Your task to perform on an android device: Open the PocketBook app and share the 'Alice's adventures in wonderland' file with my buddy karin at karin.iversen@example.com using Gmail.
Image 0: 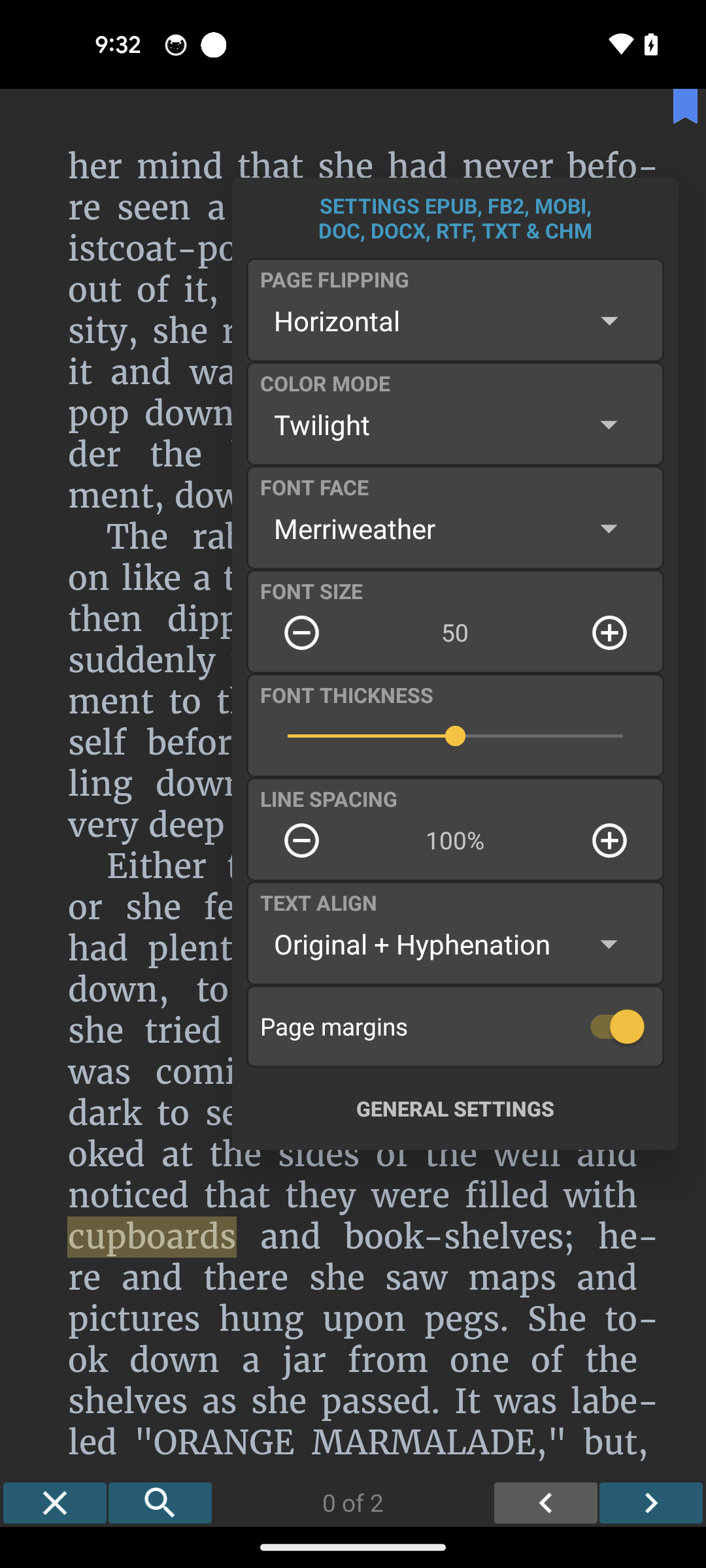
Open the pocketbook app
Step 0: open app "PocketBook"
Image 1: 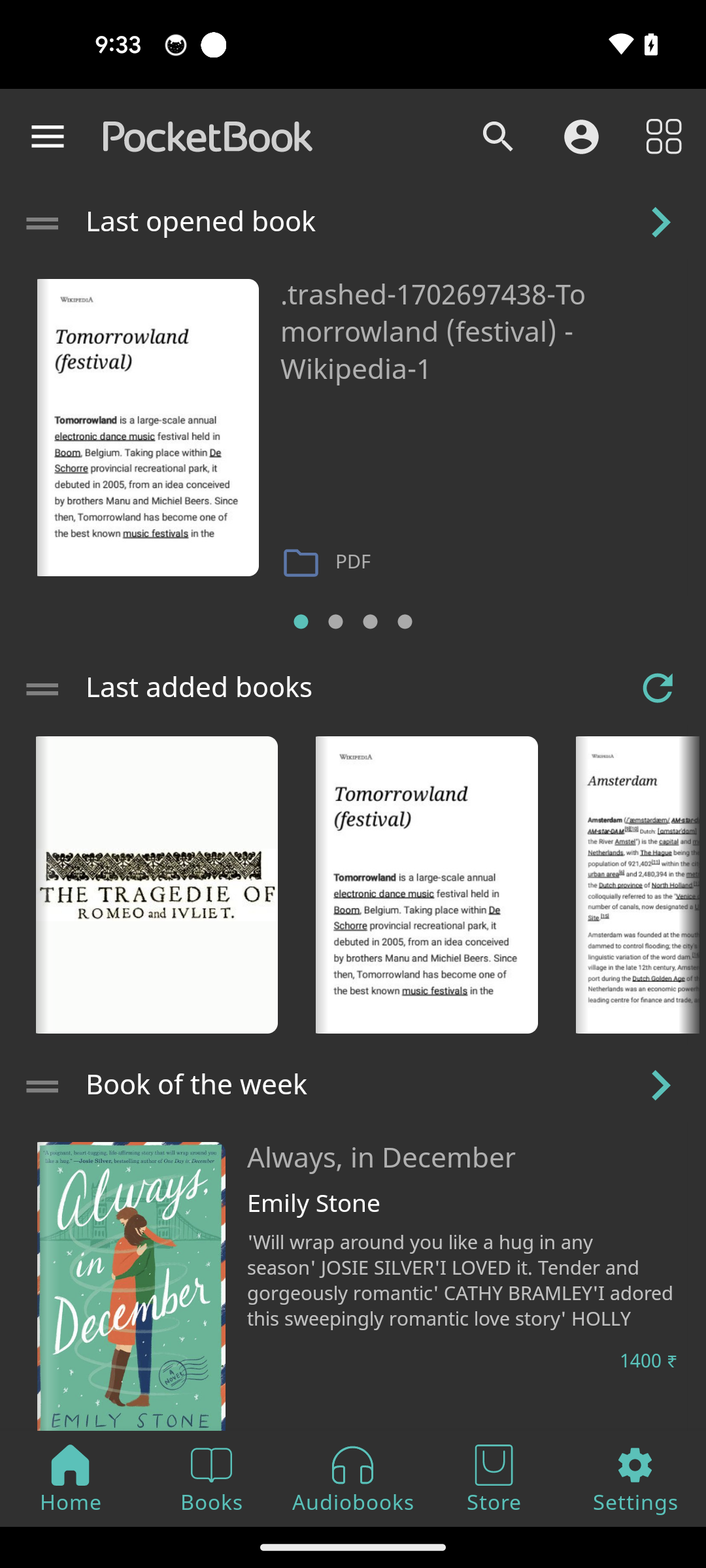
Tap on the search icon at the top of the screen
Step 1: click (498, 137)
Image 2: 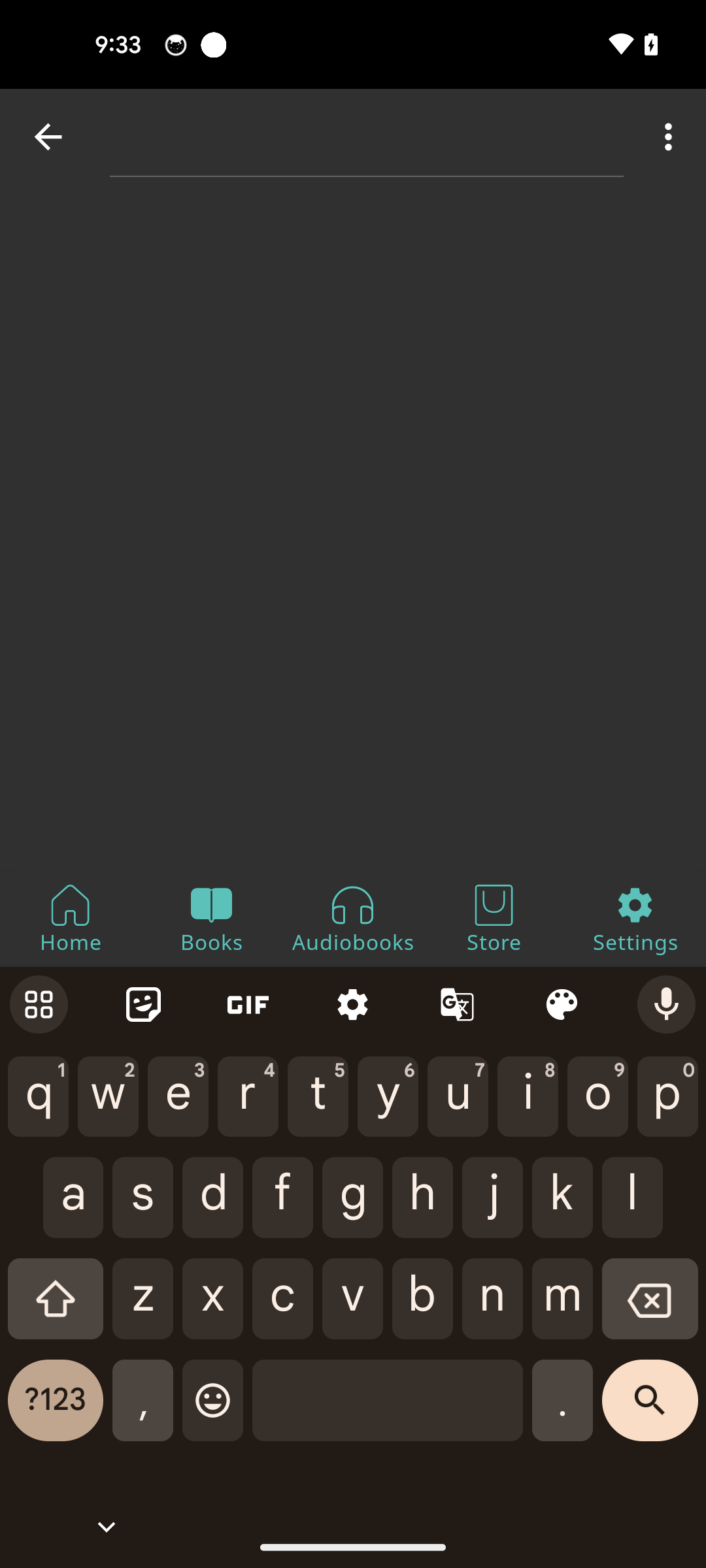
Search for Alice's adventures in wonderland file
Step 2: type "Alice's adventures in wonderland"
Image 3: 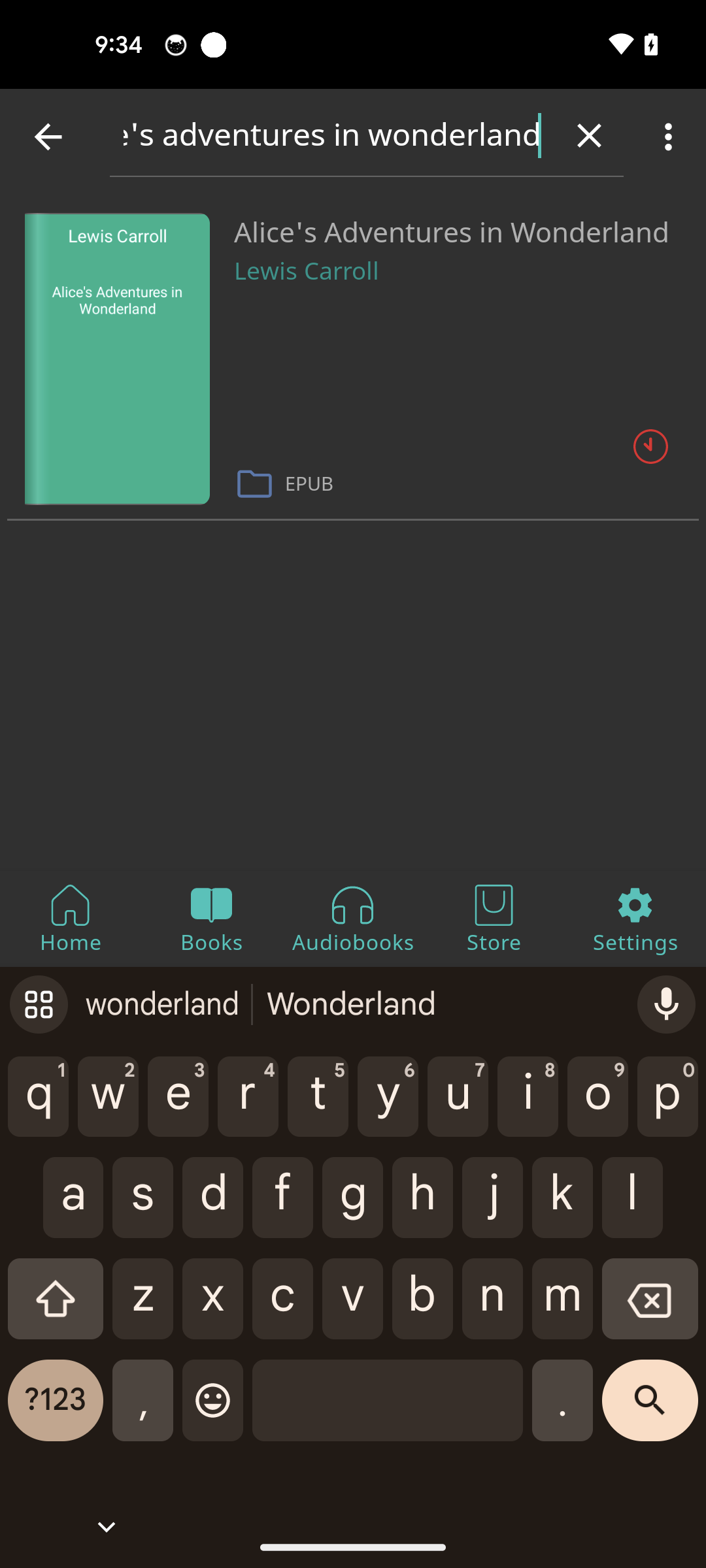
Long press the Alice's adventures in wonderland file
Step 3: long press (118, 347)
Image 4: 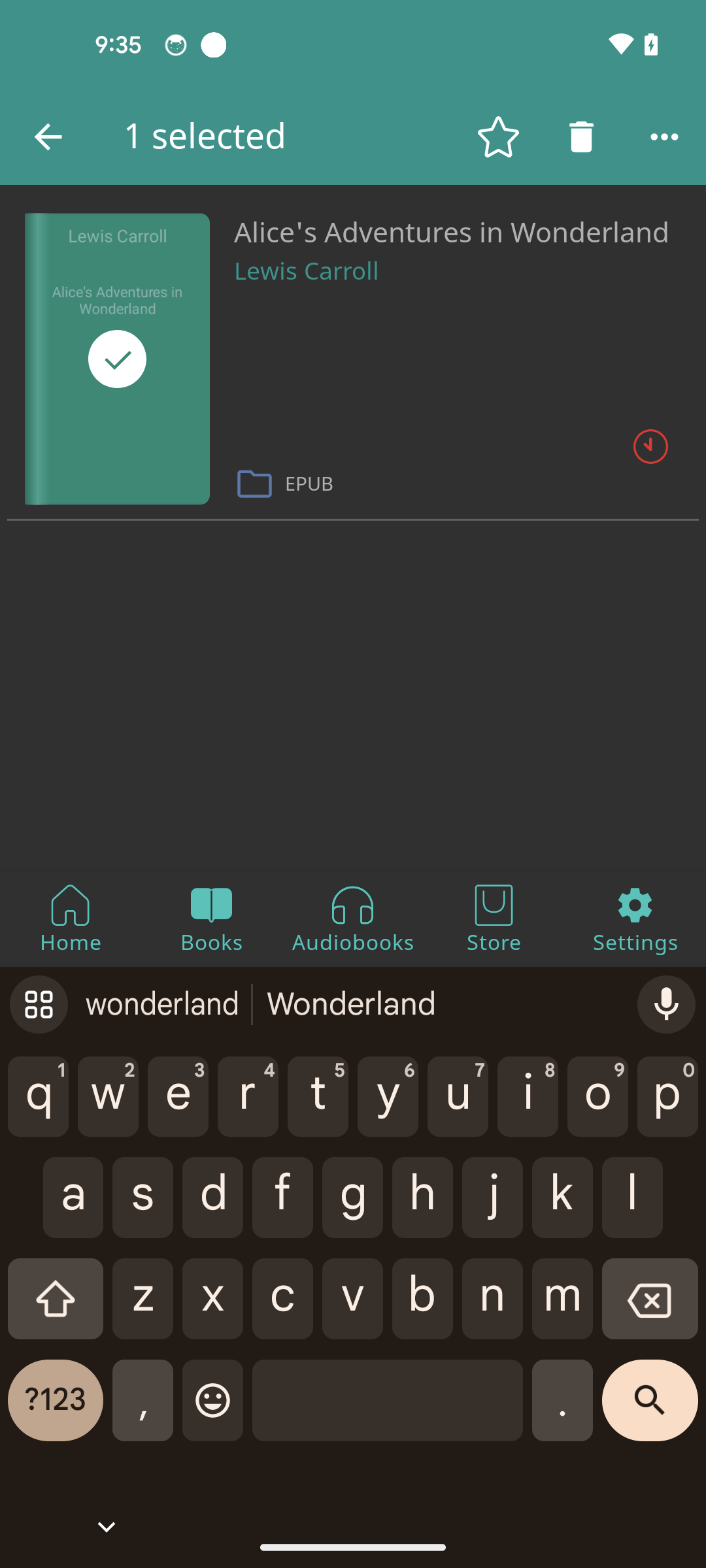
Tap on the three dots menu icon at the top right corner of the screen
Step 4: click (671, 137)
Image 5: 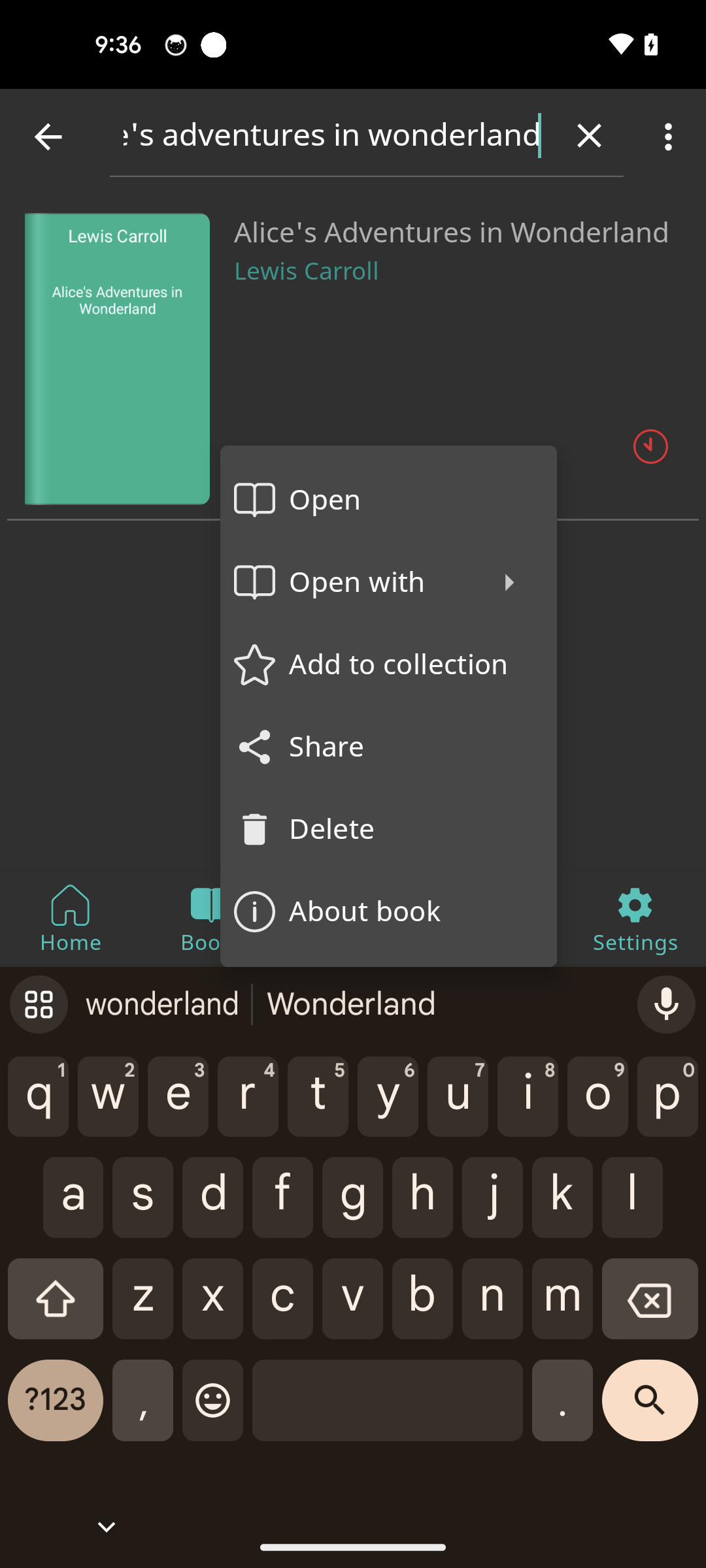
Tap on the share option
Step 5: click (409, 747)
Image 6: 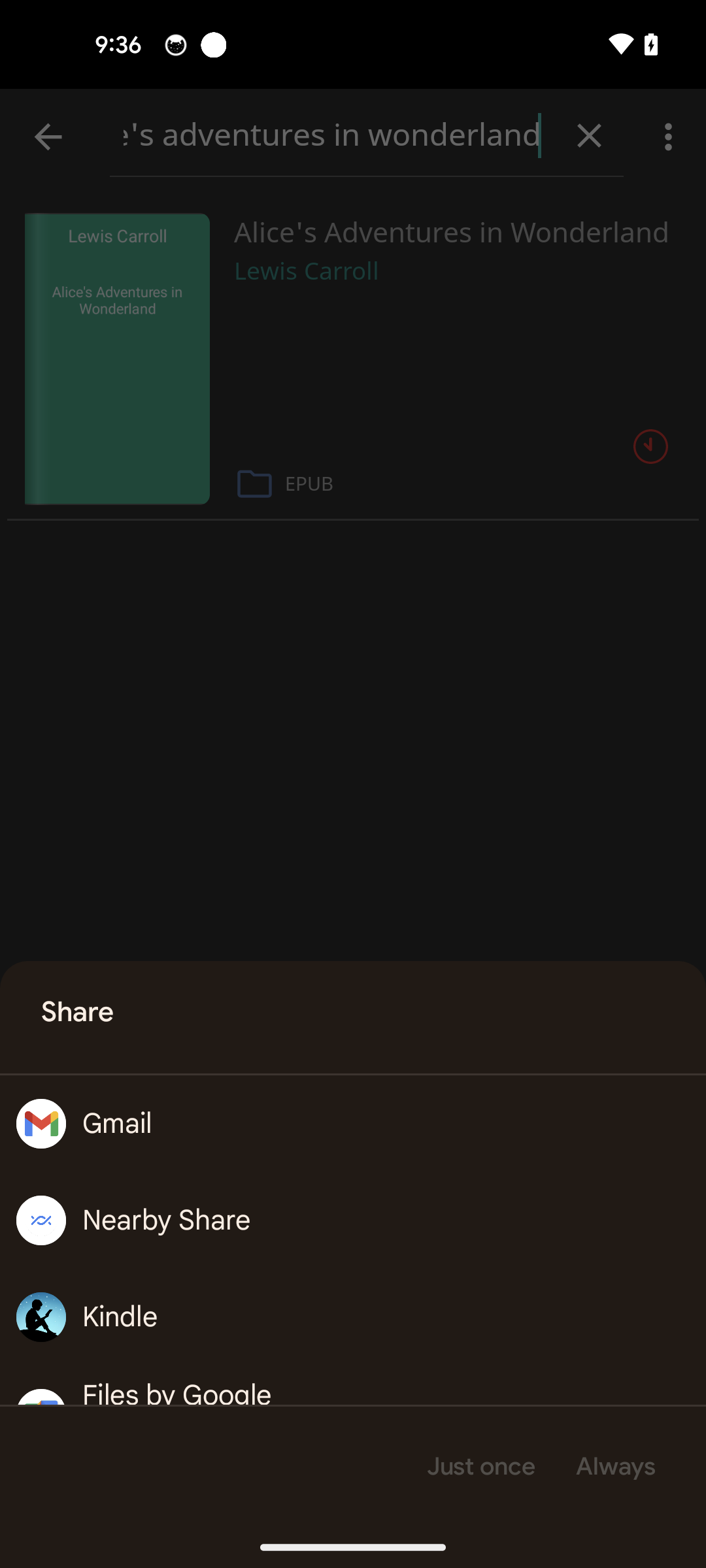
Select the gmail option
Step 6: click (353, 1123)
Image 7: 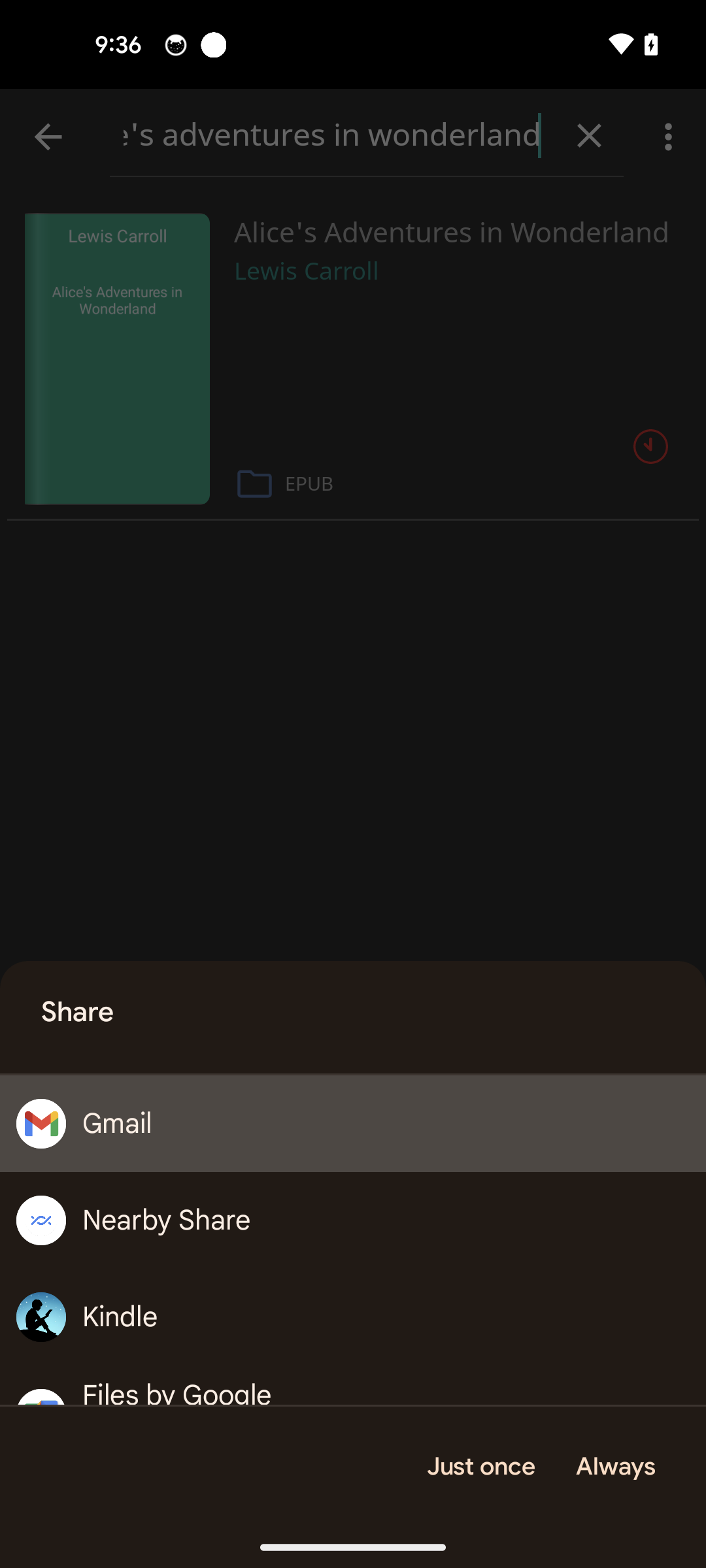
Select the just once option
Step 7: click (480, 1466)
Image 8: 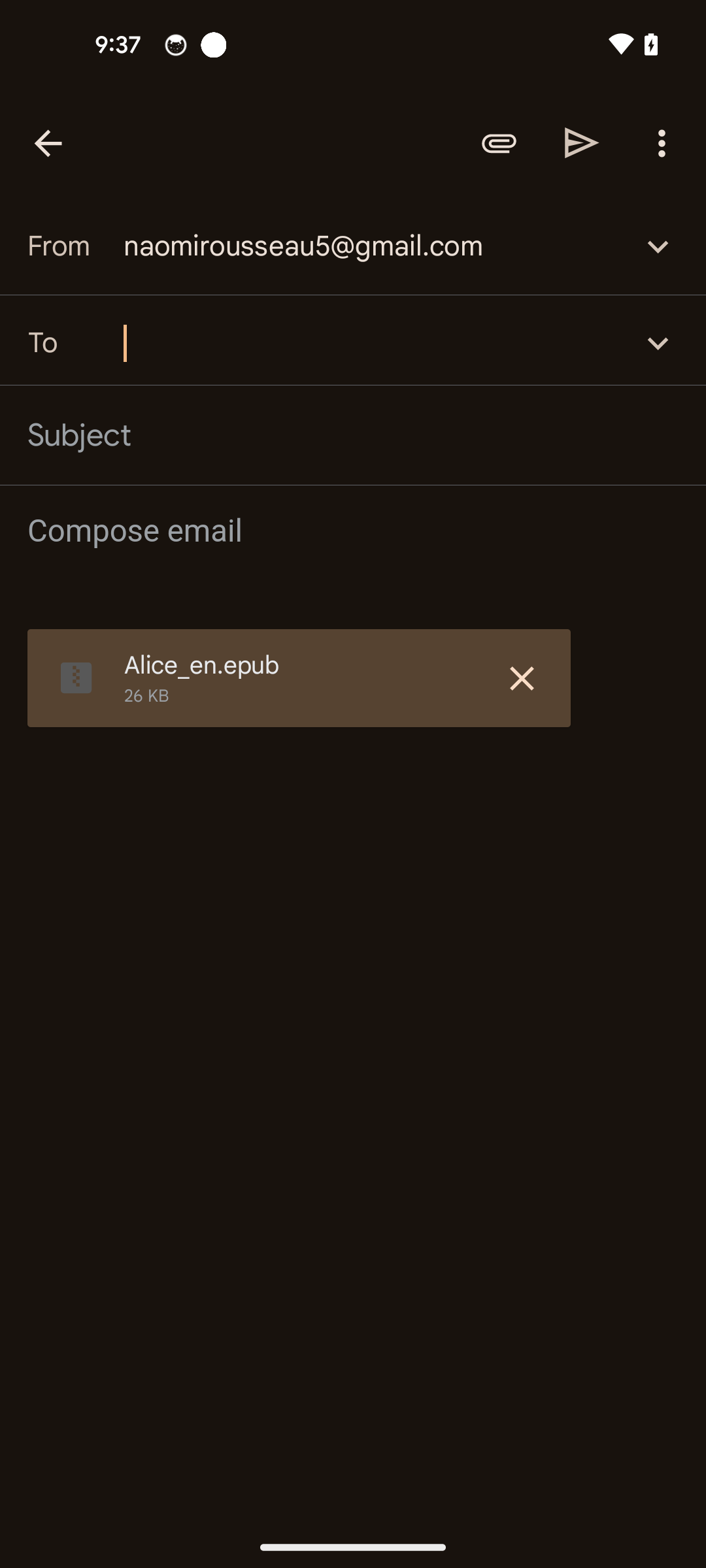
Search the recipient id to karin.iversen@example.com
Step 8: type "karin.iversen@example.com"
Image 9: 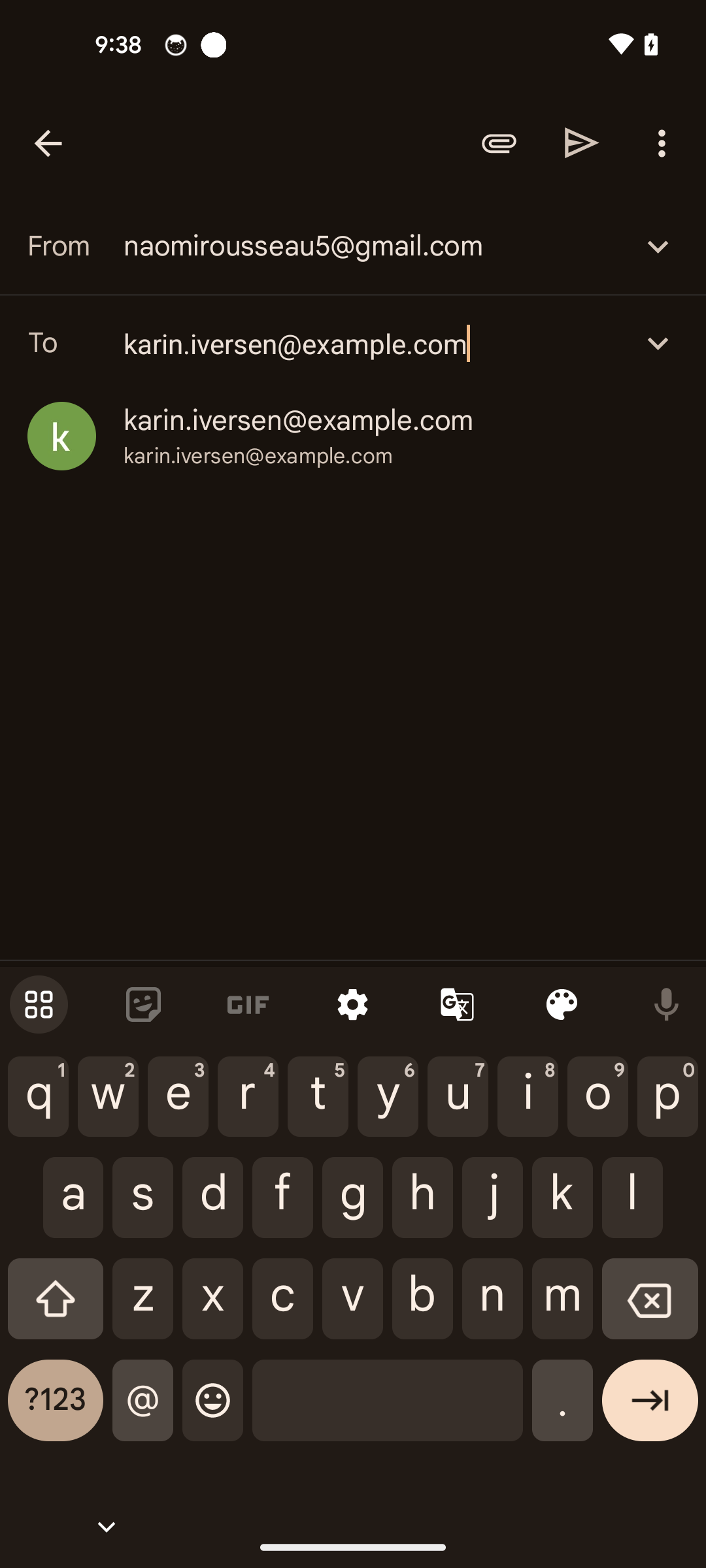
Tap on the send icon
Step 9: click (353, 44)